Your task to perform on an android device: My wife is also interested in history, and she asked me to send A_short_history_of_Germany with her, so send A_short_history_of_Germany with my wife at clarawagner98b@gmail.com on the gmail app.
Image 0: 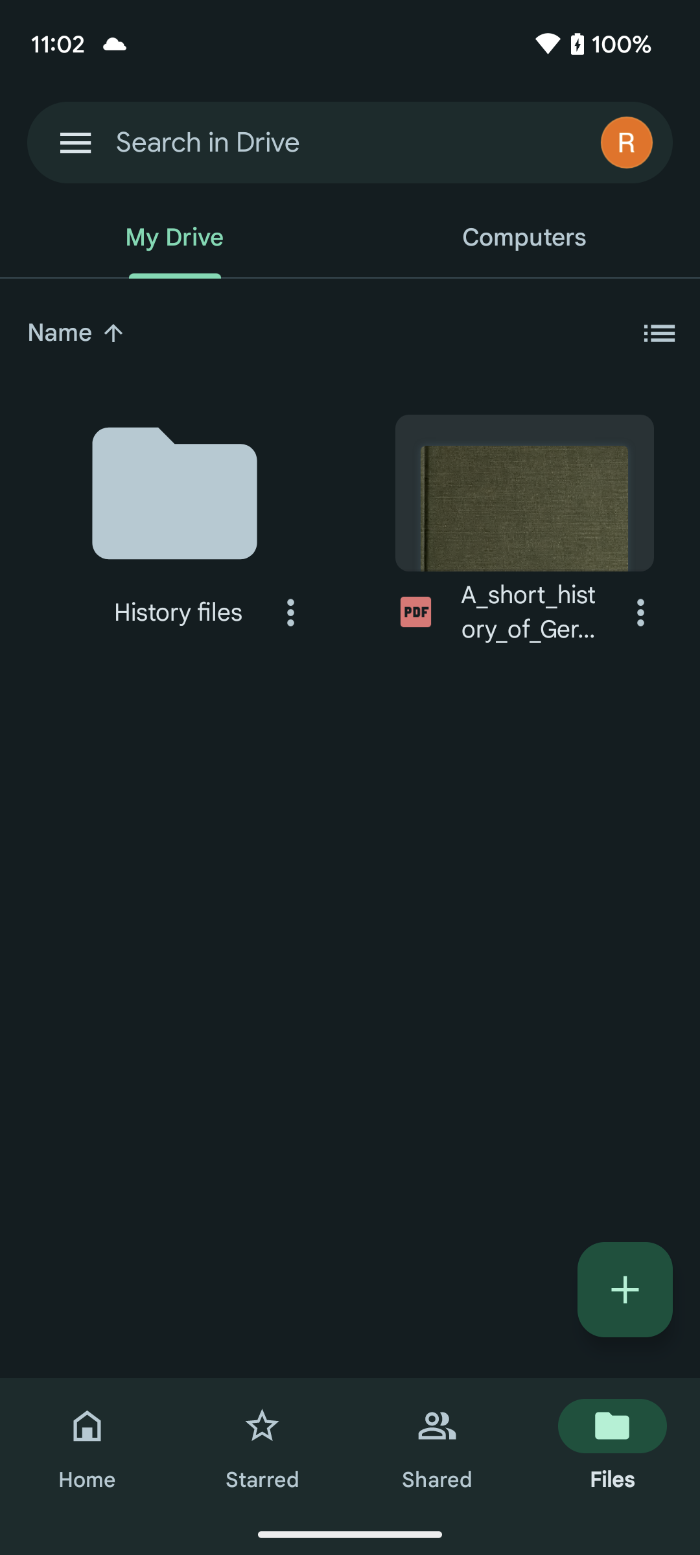
Click on the three dots icon of the A_short_history_of_Germany to view the share option.
Step 0: click (640, 612)
Image 2: 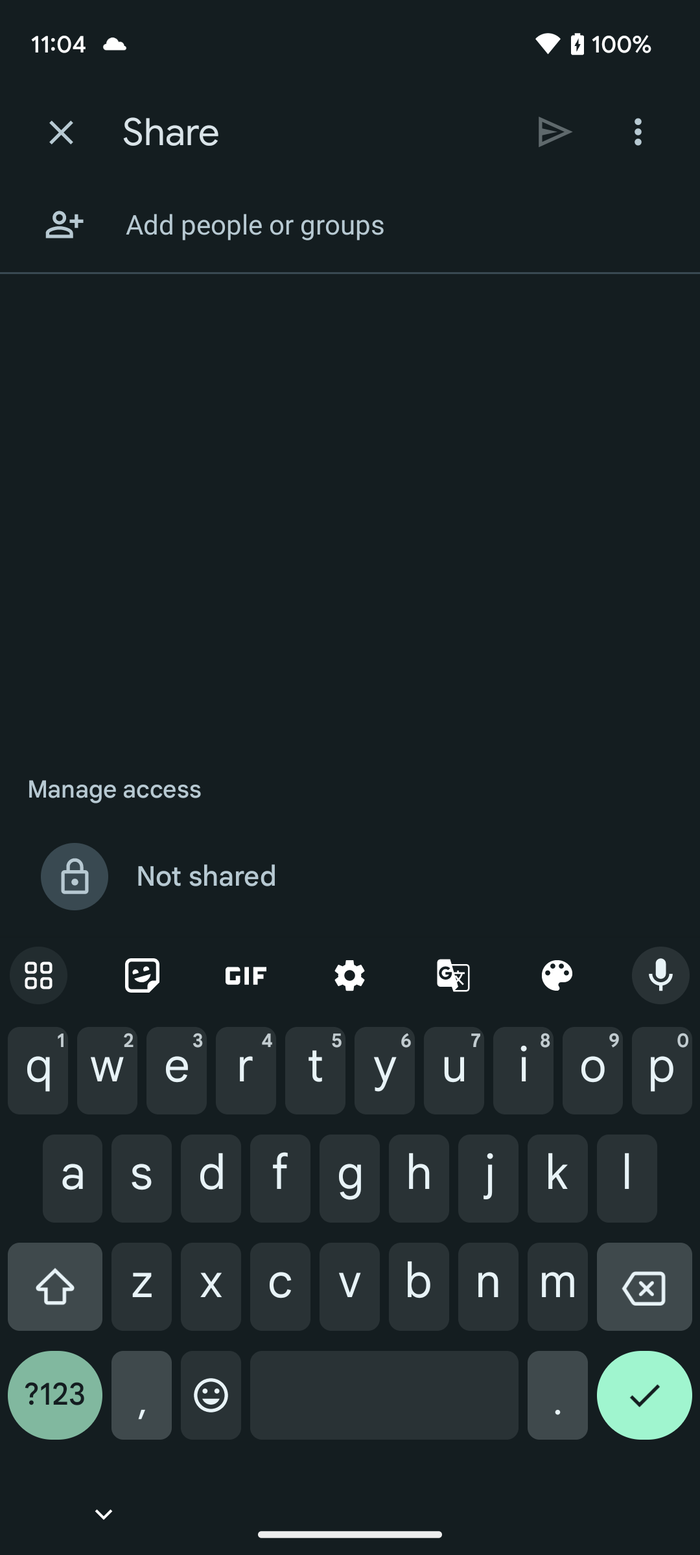
Type clarawagner98b@gmail.com in the Add people section.
Step 2: type "clarawagner98b@gmail.com"
Image 3: 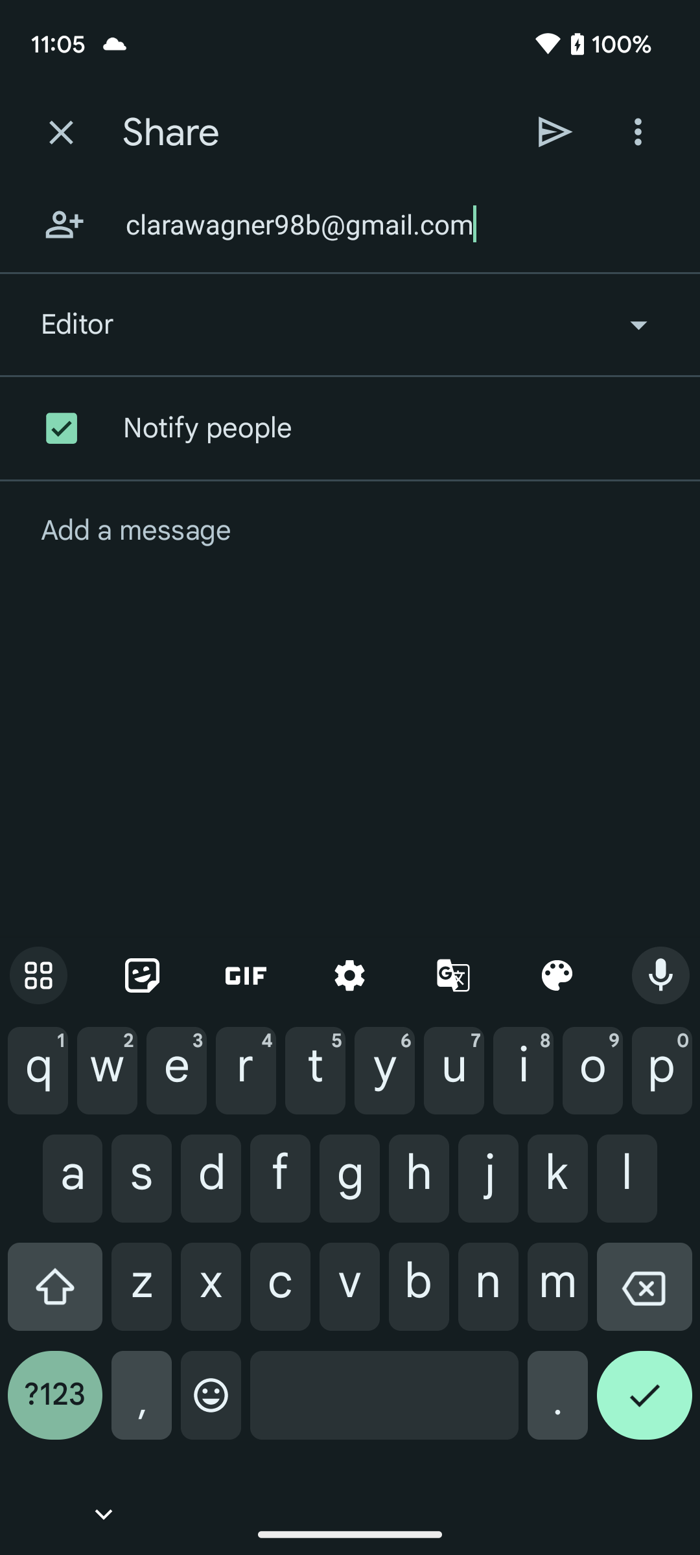
Click on the send button at the top right corner of the screen to share this file with my wife.
Step 3: click (555, 132)
Image 4: 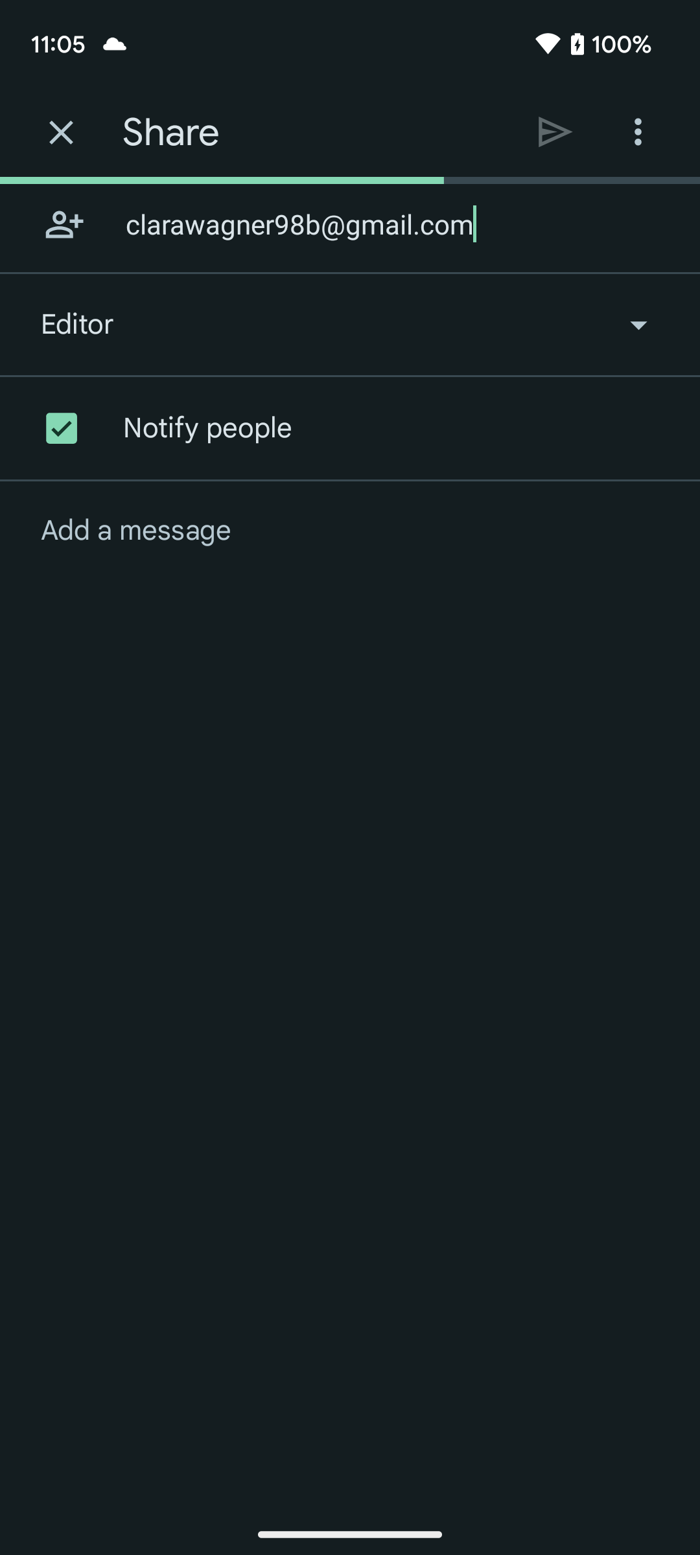
Click on the send button at the top right corner of the screen to share this file with my wife.
Step 4: wait